Your task to perform on an android device: Track the exchange rates of the Euro to GBP in the All Currency Converter app.
Image 0: 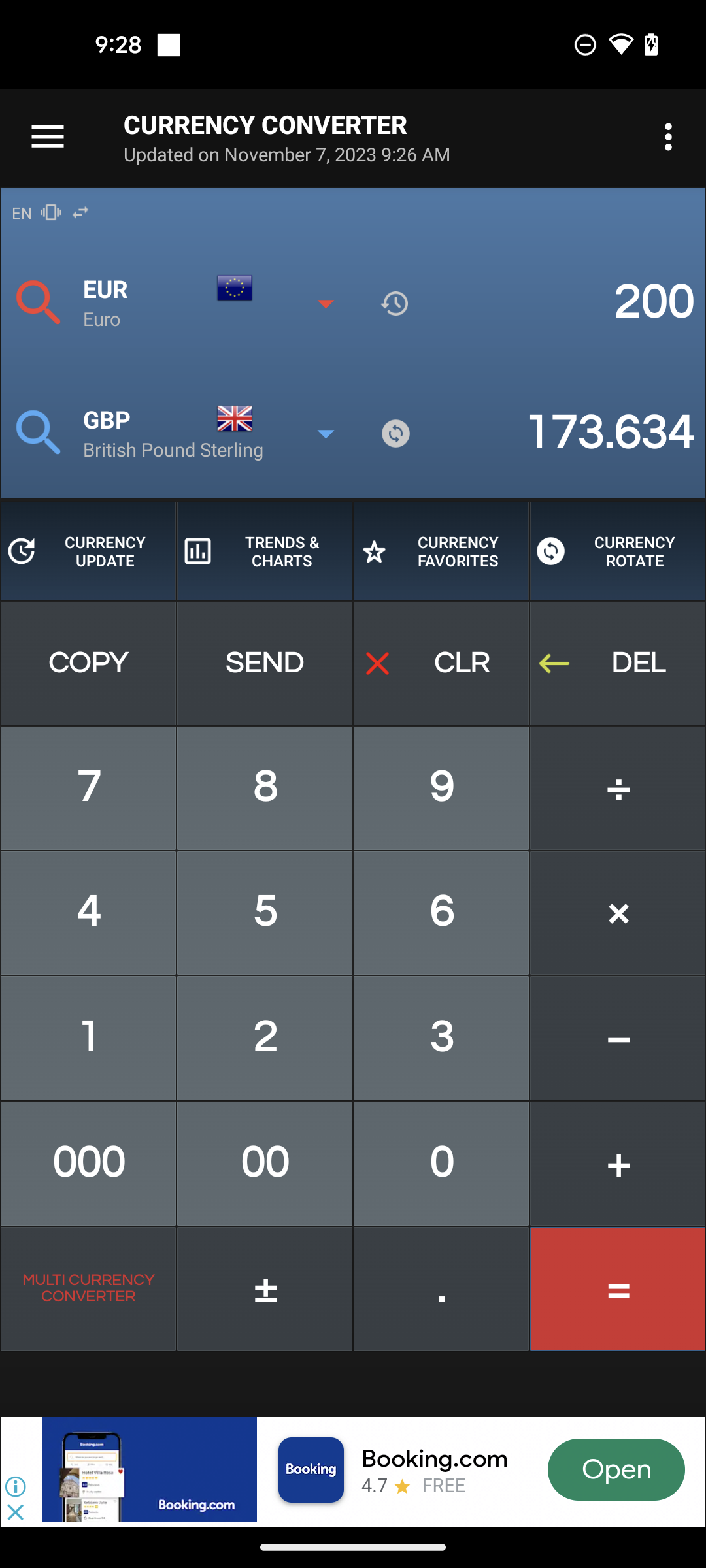
Click on the TREND & CHARTS button
Step 0: click (265, 551)